Your task to perform on an android device: Using the MEGA app, send my brother Tiago the DIY tool kit file at tiago121@gmail.com.
Image 0: 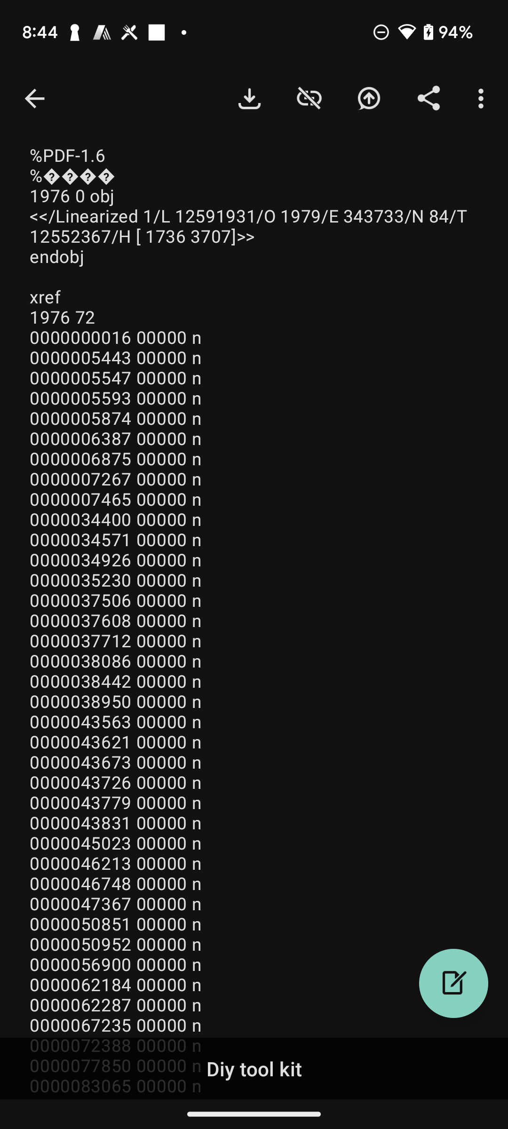
Click on the Share icon at the top right corner of the screen
Step 0: click (429, 98)
Image 1: 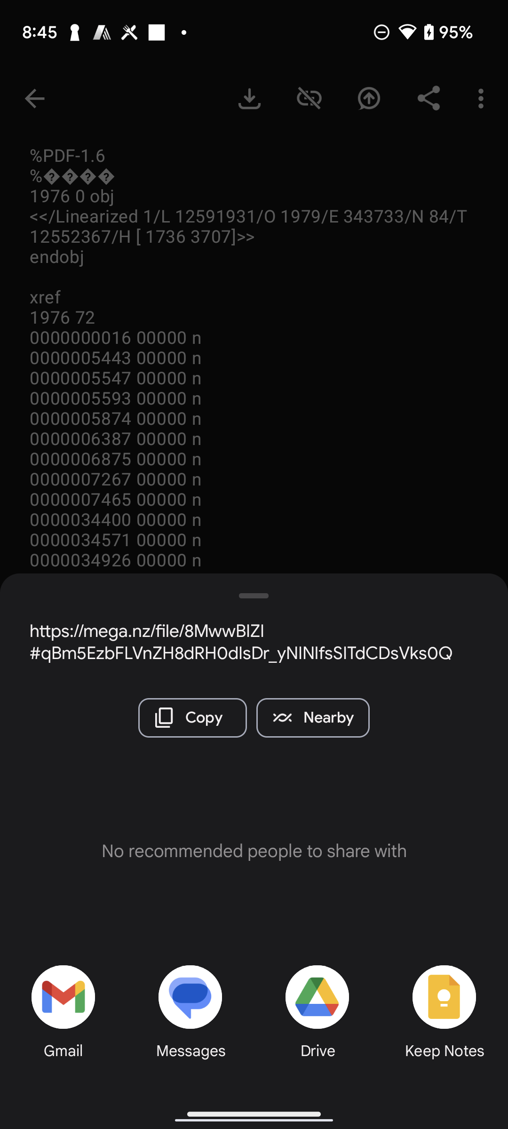
Click on the Gmail option
Step 1: click (52, 999)
Image 2: 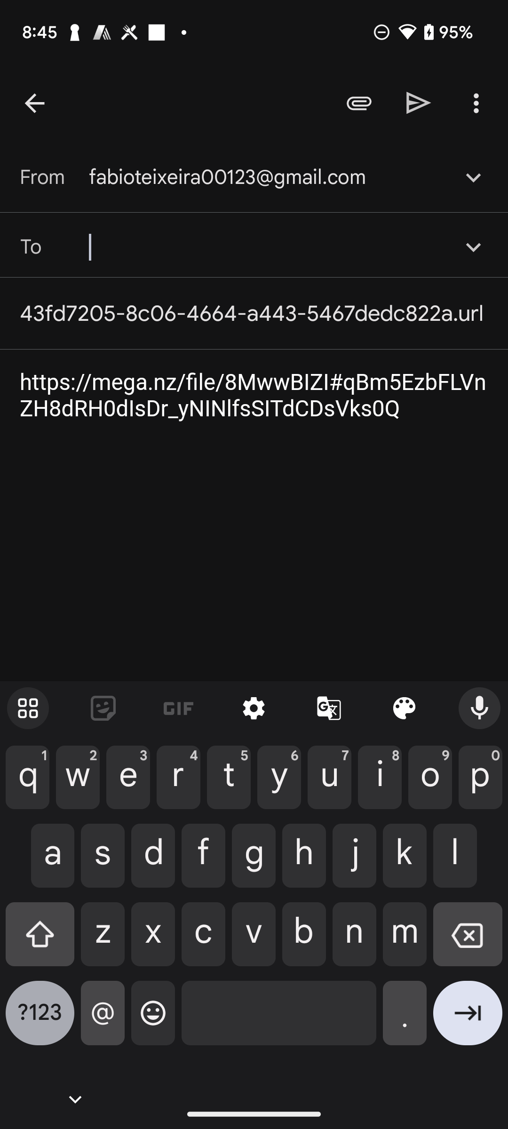
Add recipient as tiago121@gmail.com
Step 2: type "tiago121@gmail.com"
Image 4: 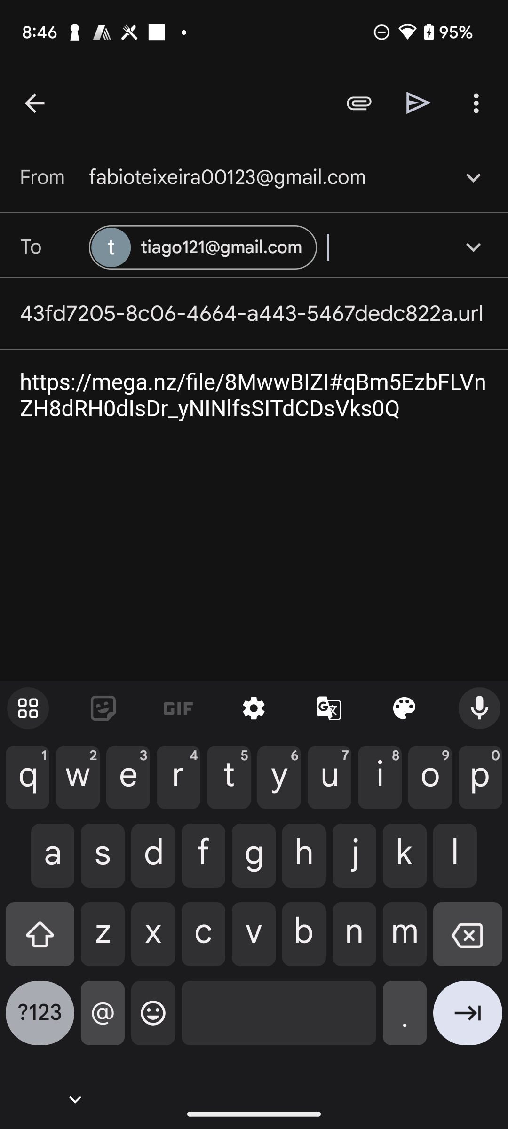
Click on the send icon at the top right corner of the screen
Step 4: click (419, 103)